Your task to perform on an android device: Use the Shoppers Stop app and set the size filter to 10 to find shoes.
Image 0: 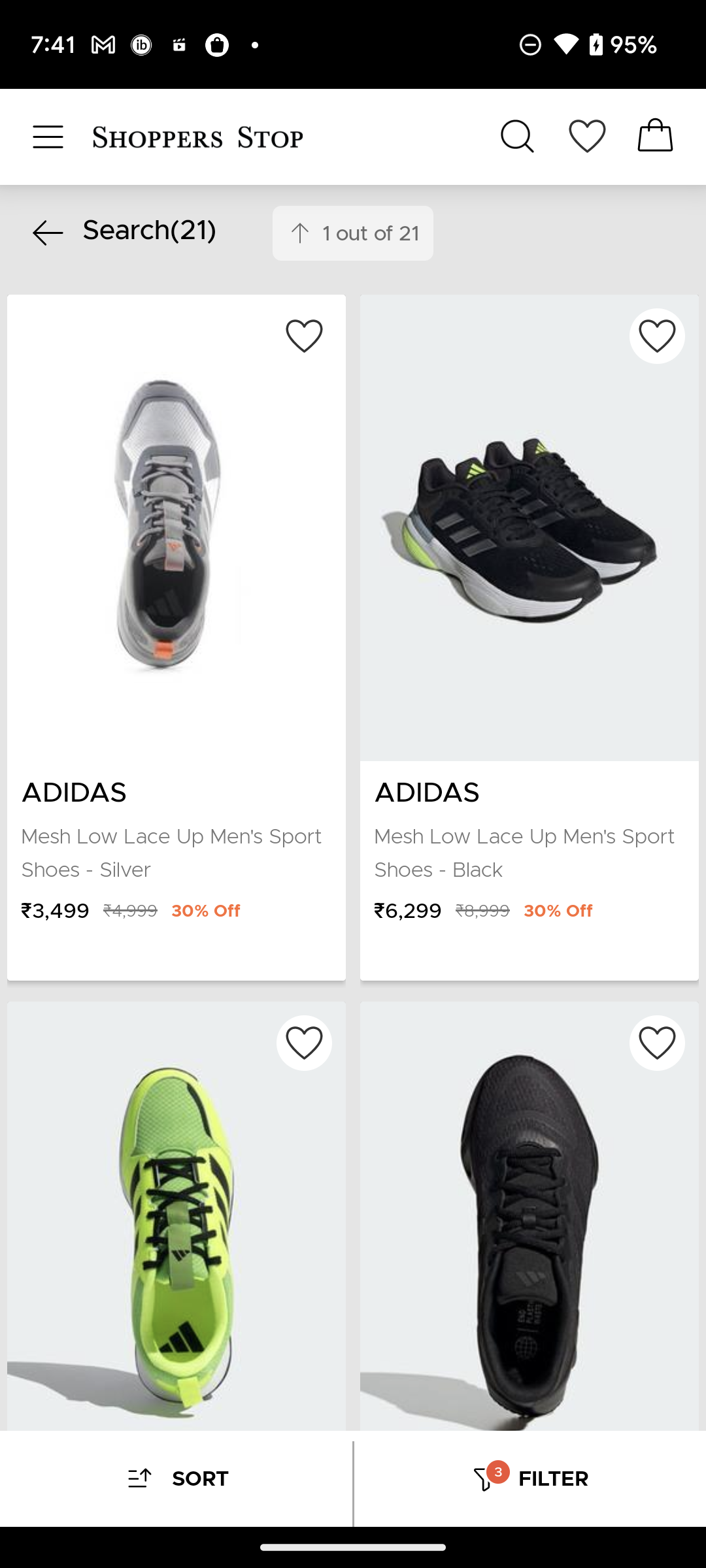
Click on the FILTER option at the bottom of the screen
Step 0: click (530, 1478)
Image 1: 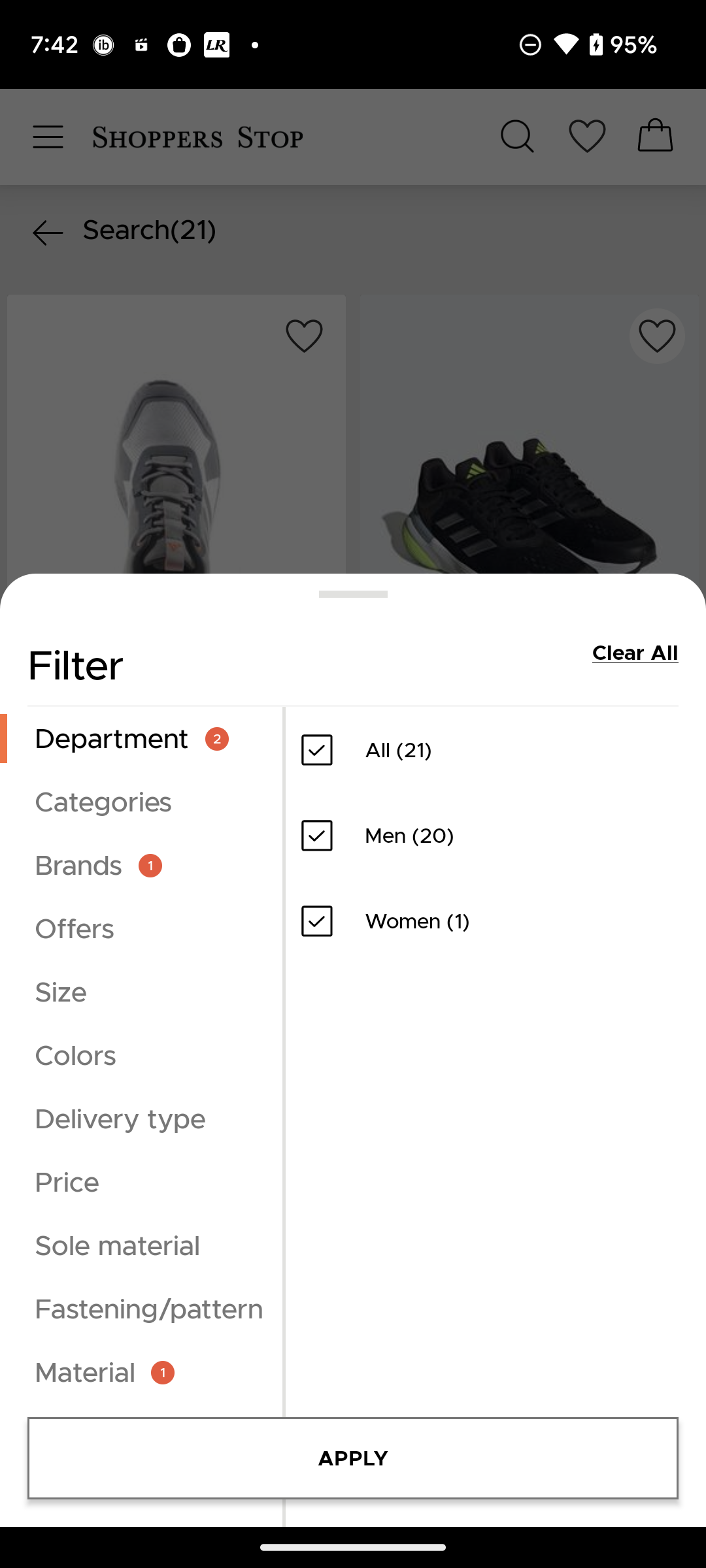
Click on the Size Filter
Step 1: click (61, 992)
Image 2: 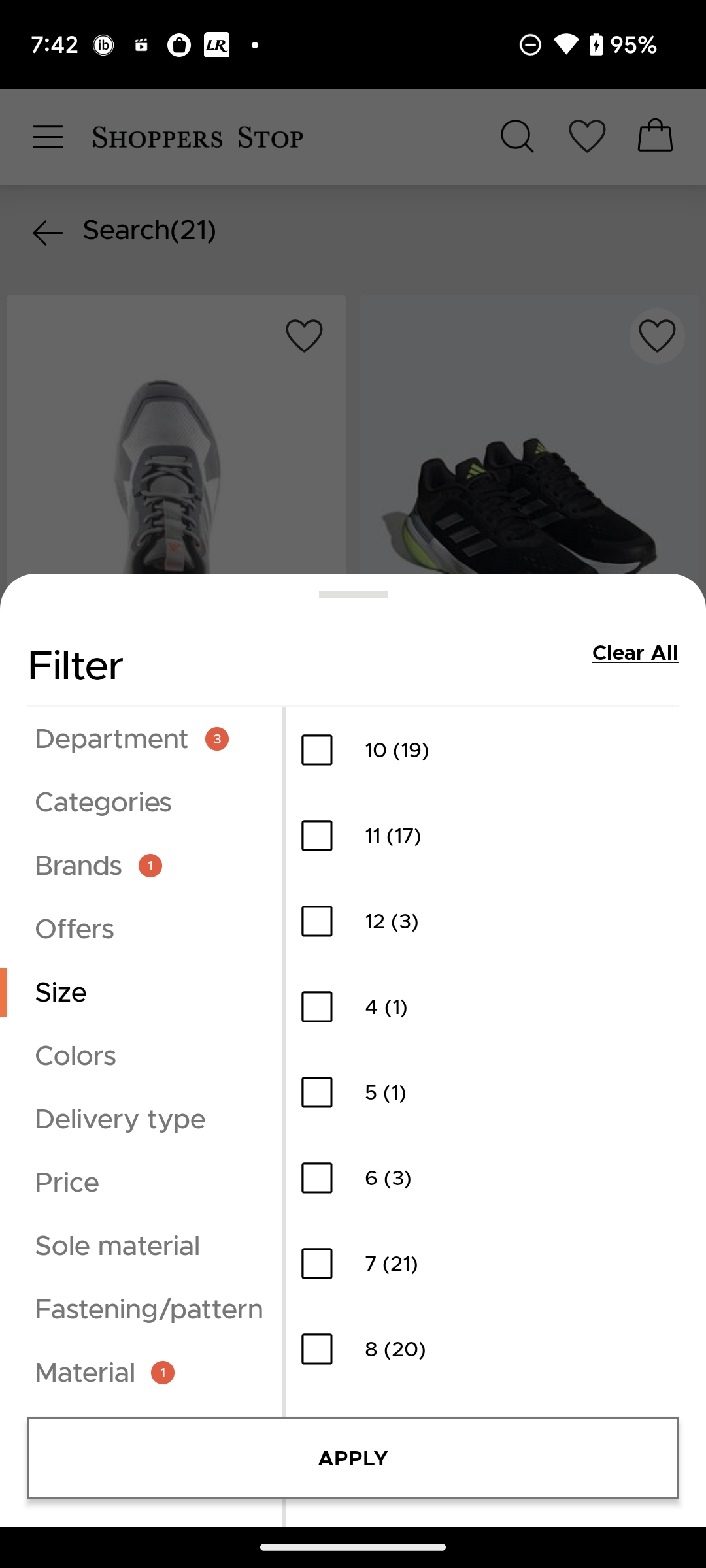
Click on the check box of Size 10
Step 2: click (312, 747)
Image 3: 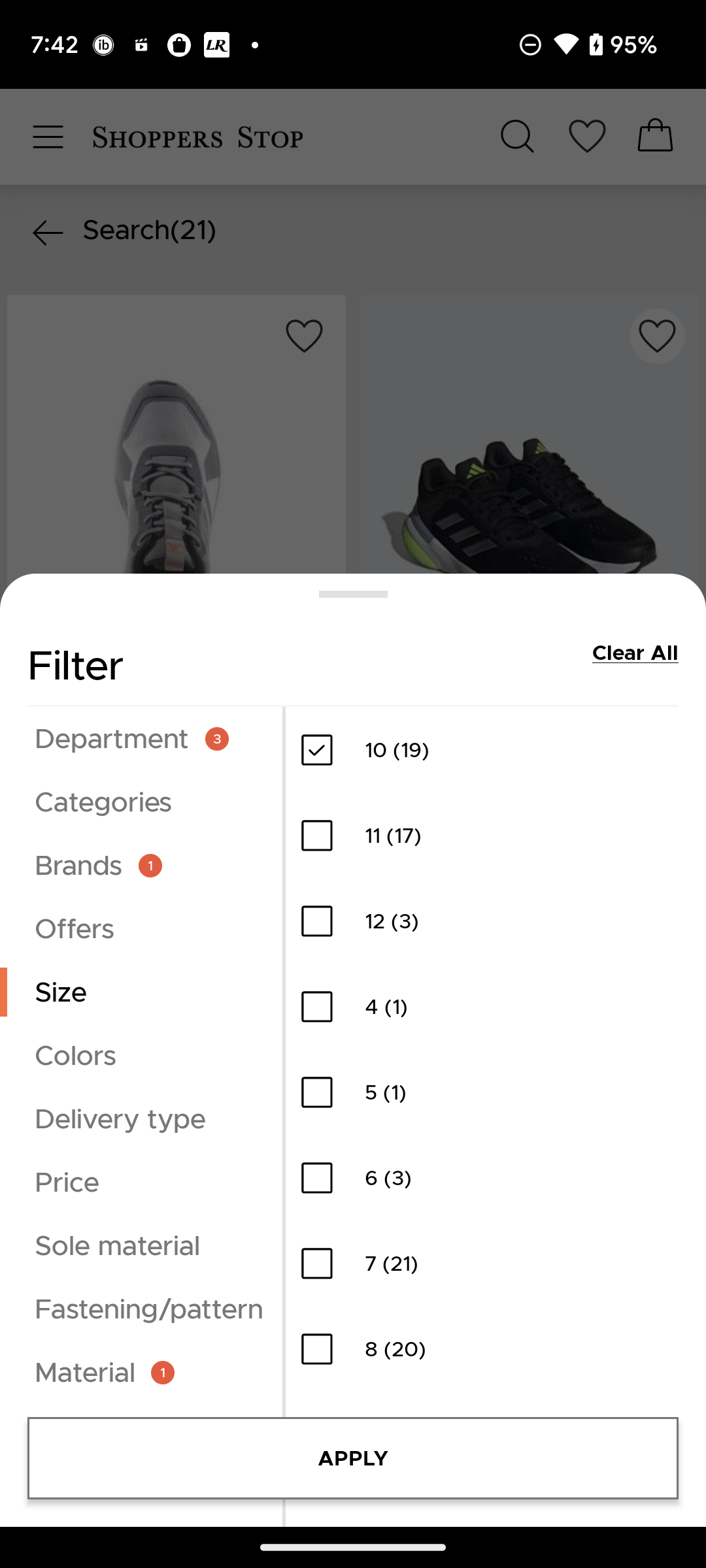
Click on the APPLY button at the bottom of the screen
Step 3: click (353, 1458)